Your task to perform on an android device: Compare prices since I want a high-quality product within my budget.
Image 0: 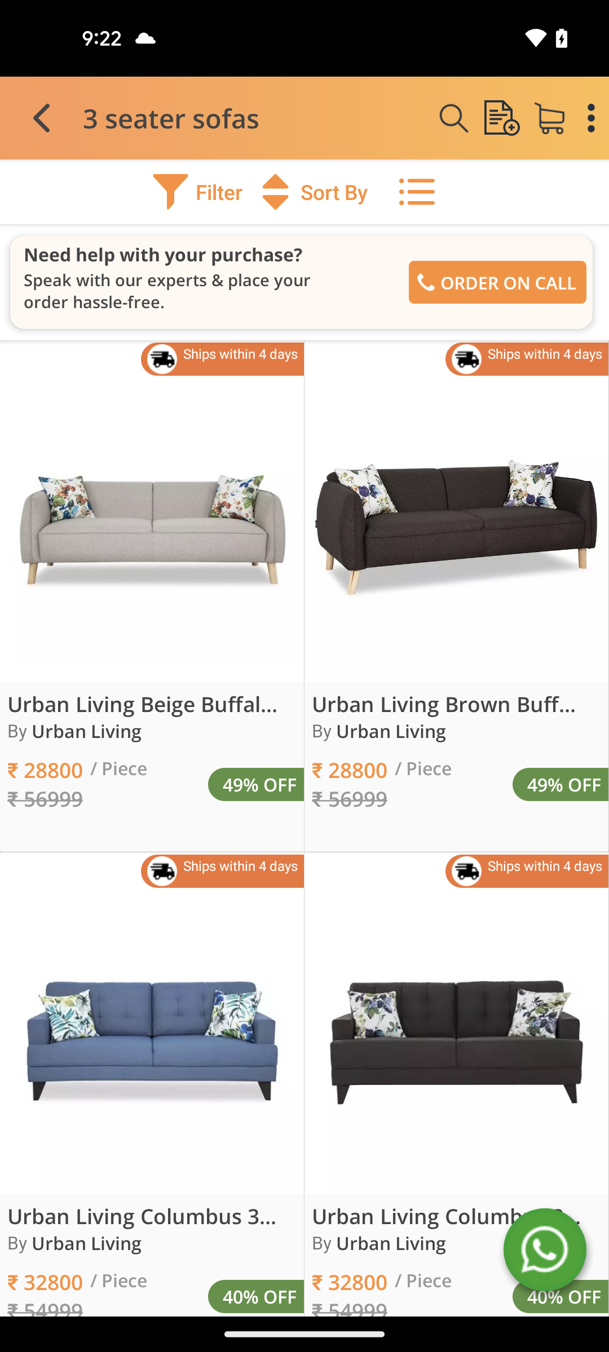
scroll down to see the products & its prices
Step 0: scroll down